Your task to perform on an android device: Open Adidas  app and search for ULTRA 4D
Image 0: 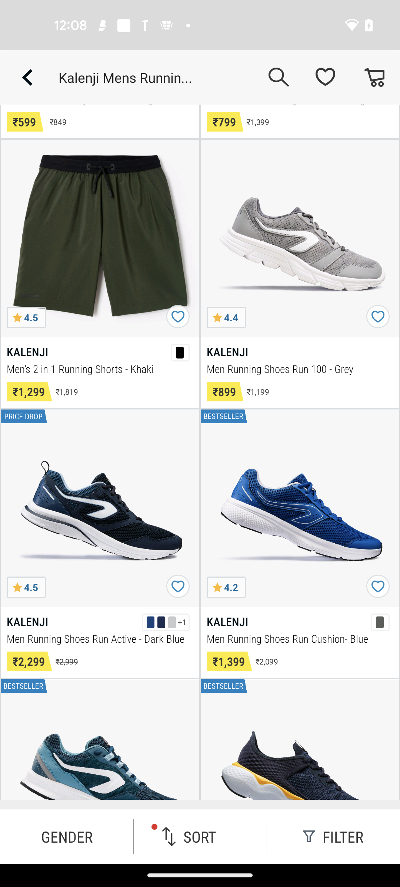
open Adidas app
Step 0: open app "adidas"
Image 2: 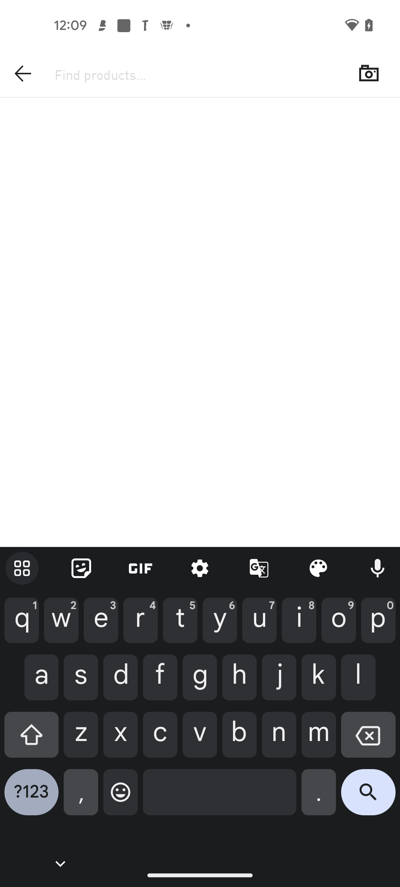
search as ULTRA 4D"
Step 2: type "ULTRA 4D"